Your task to perform on an android device: In the Pepper app, find a recipe.
Image 0: 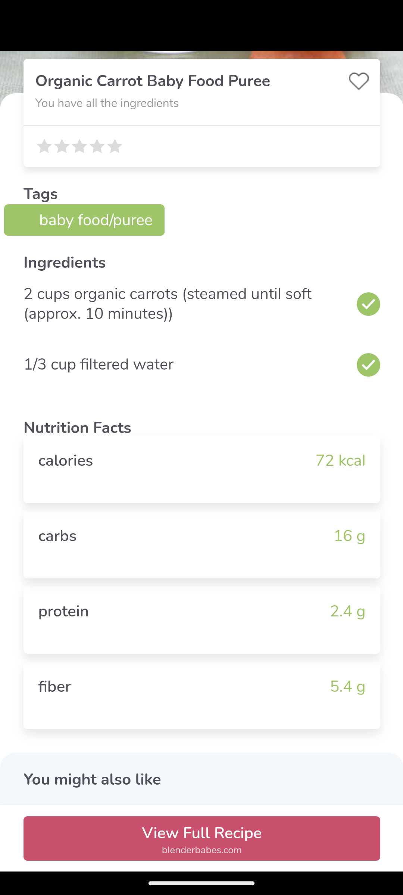
Open the pepper app.
Step 0: open app "Pepper"
Image 1: 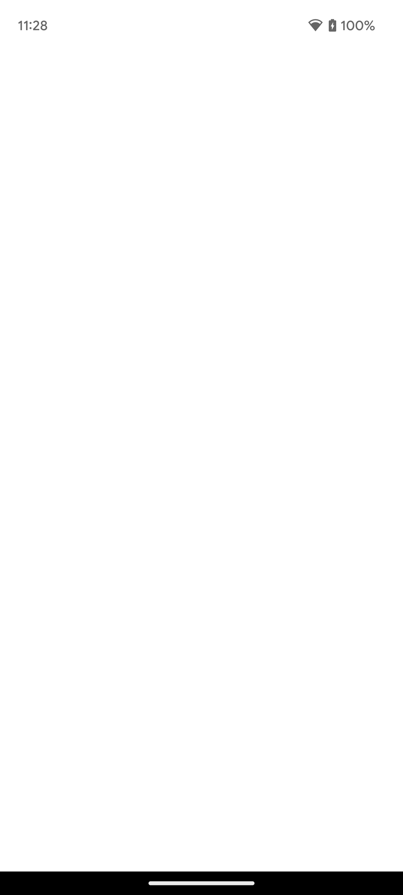
Open the pepper app.
Step 1: wait
Image 2: 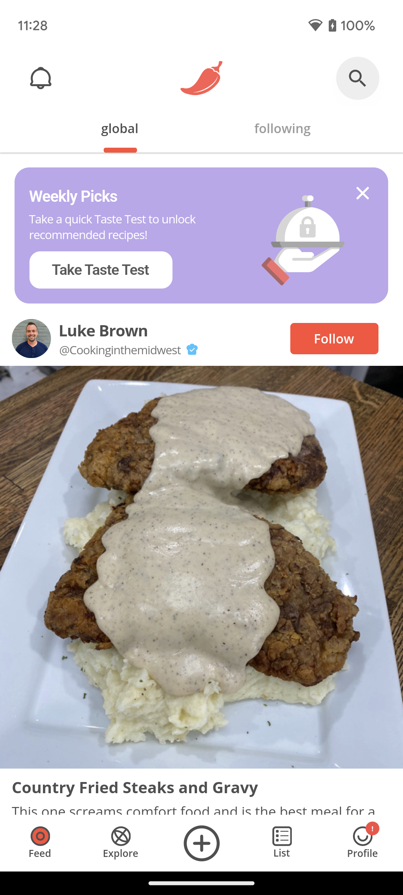
Scroll up on the screen.
Step 2: scroll down
Image 3: 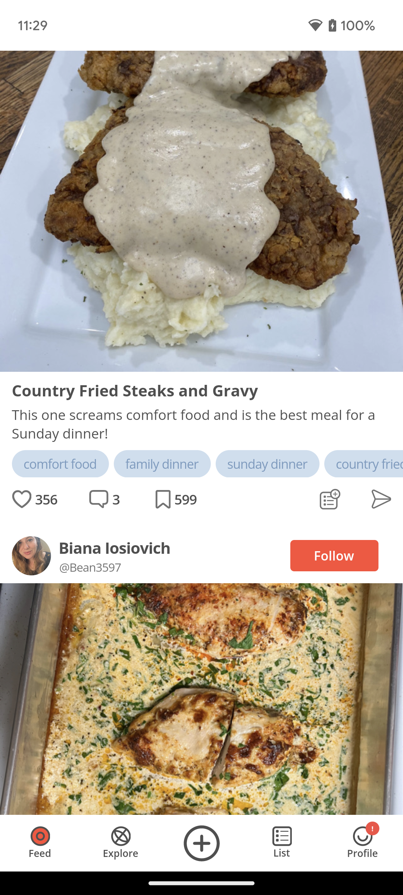
Scroll up on the screen.
Step 3: scroll down